Your task to perform on an android device: On the Citymapper app, search for the train from Amsterdam central station to Delft station.
Image 0: 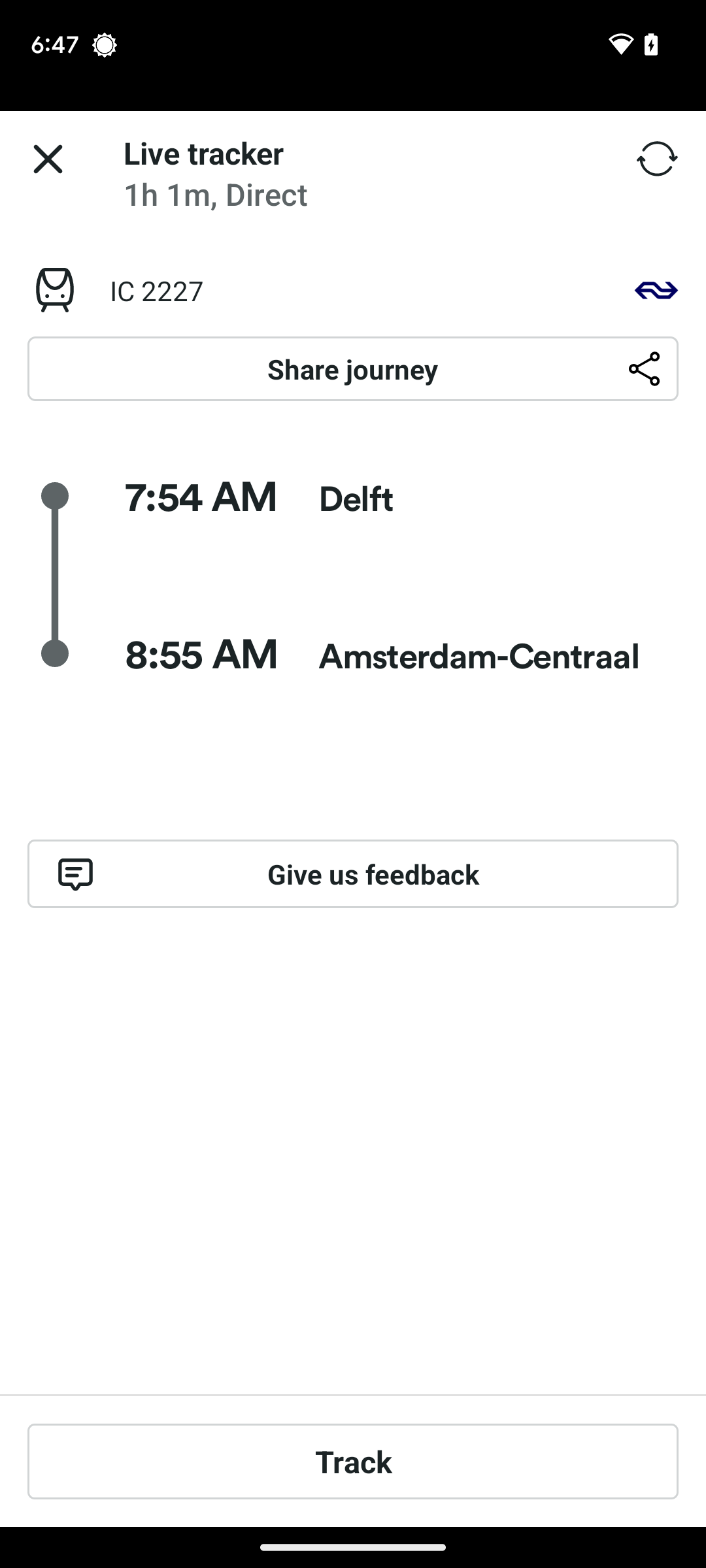
Open the Citymapper  app.
Step 0: open app "Citymapper"
Image 1: 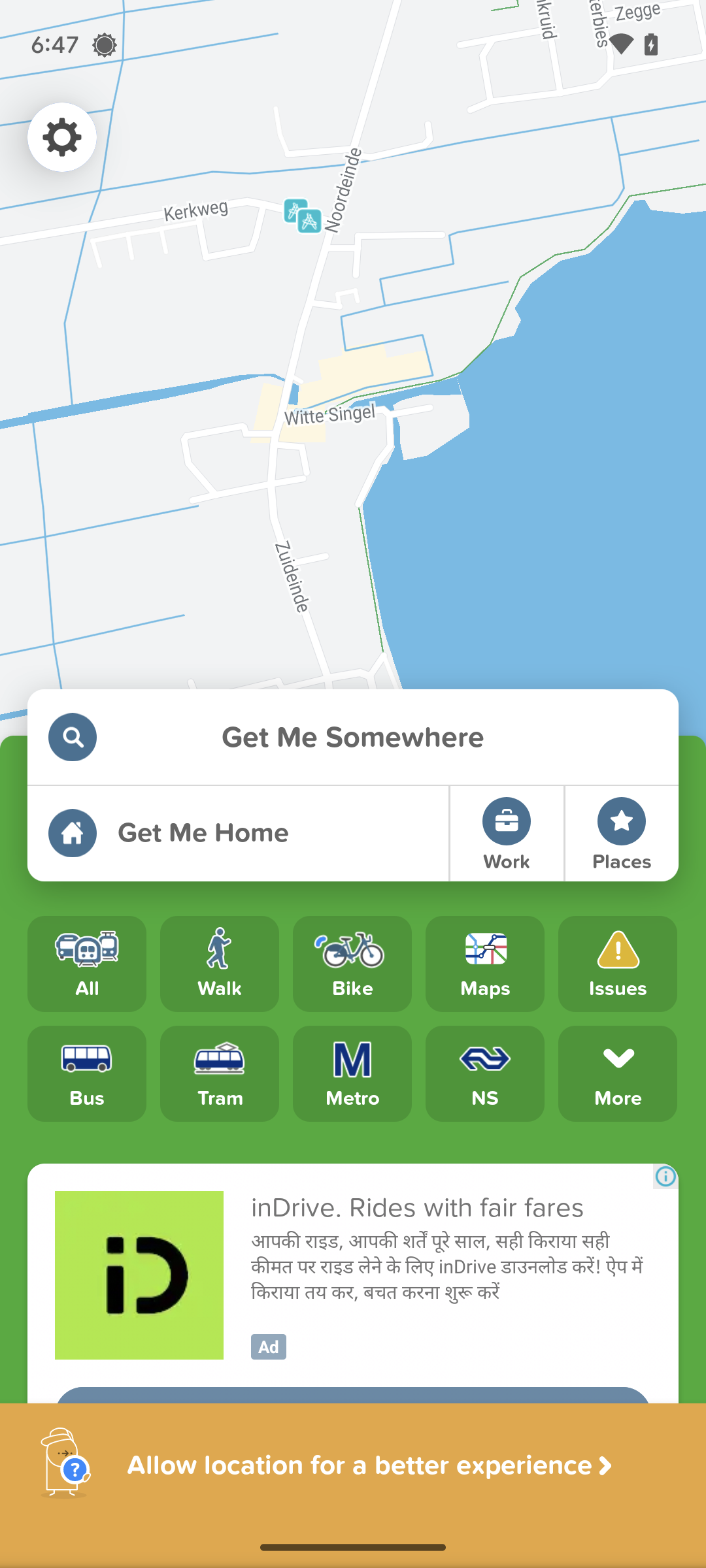
Click on the Get me somewhere search bar.
Step 1: click (352, 737)
Image 2: 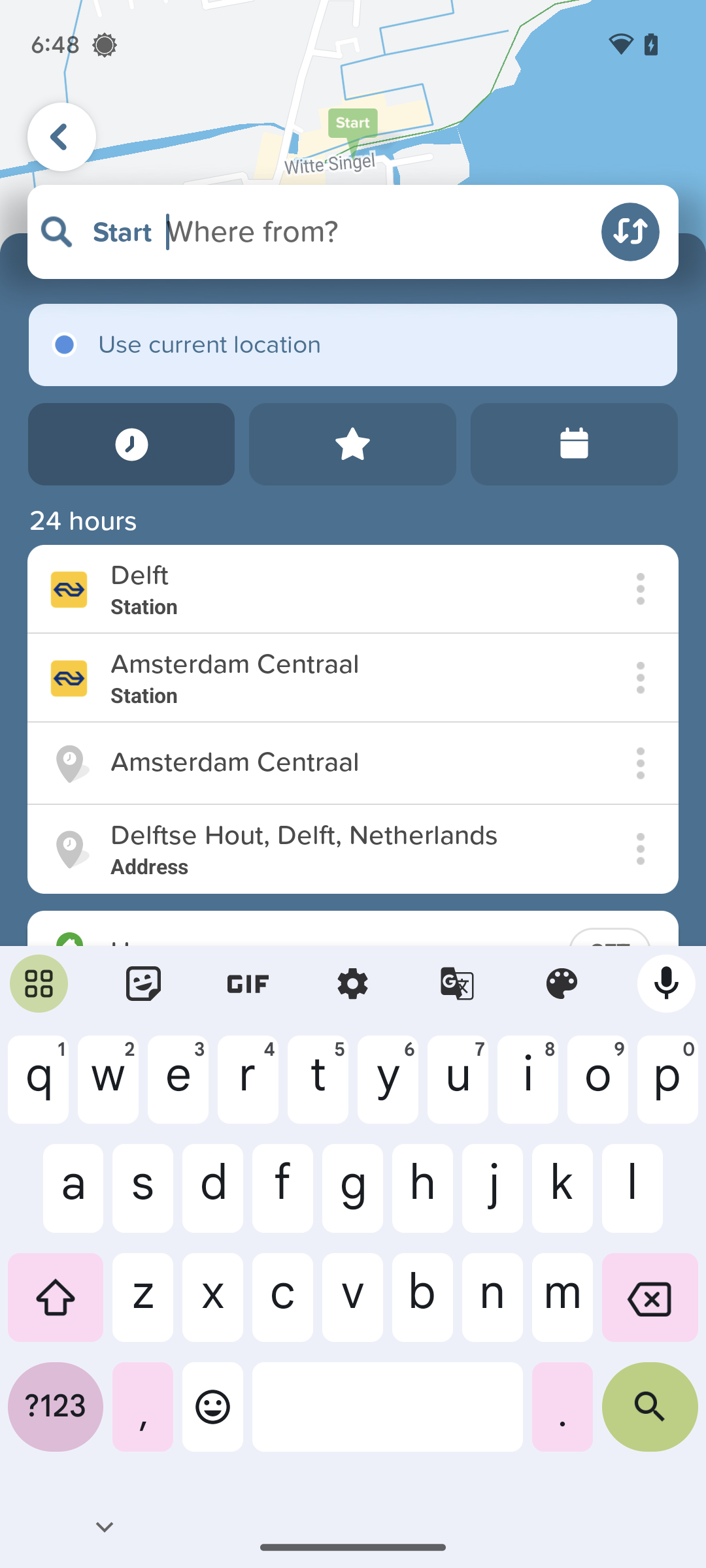
Type in Amsterdam central in where from tab.
Step 2: type "Amsterdam central"
Image 3: 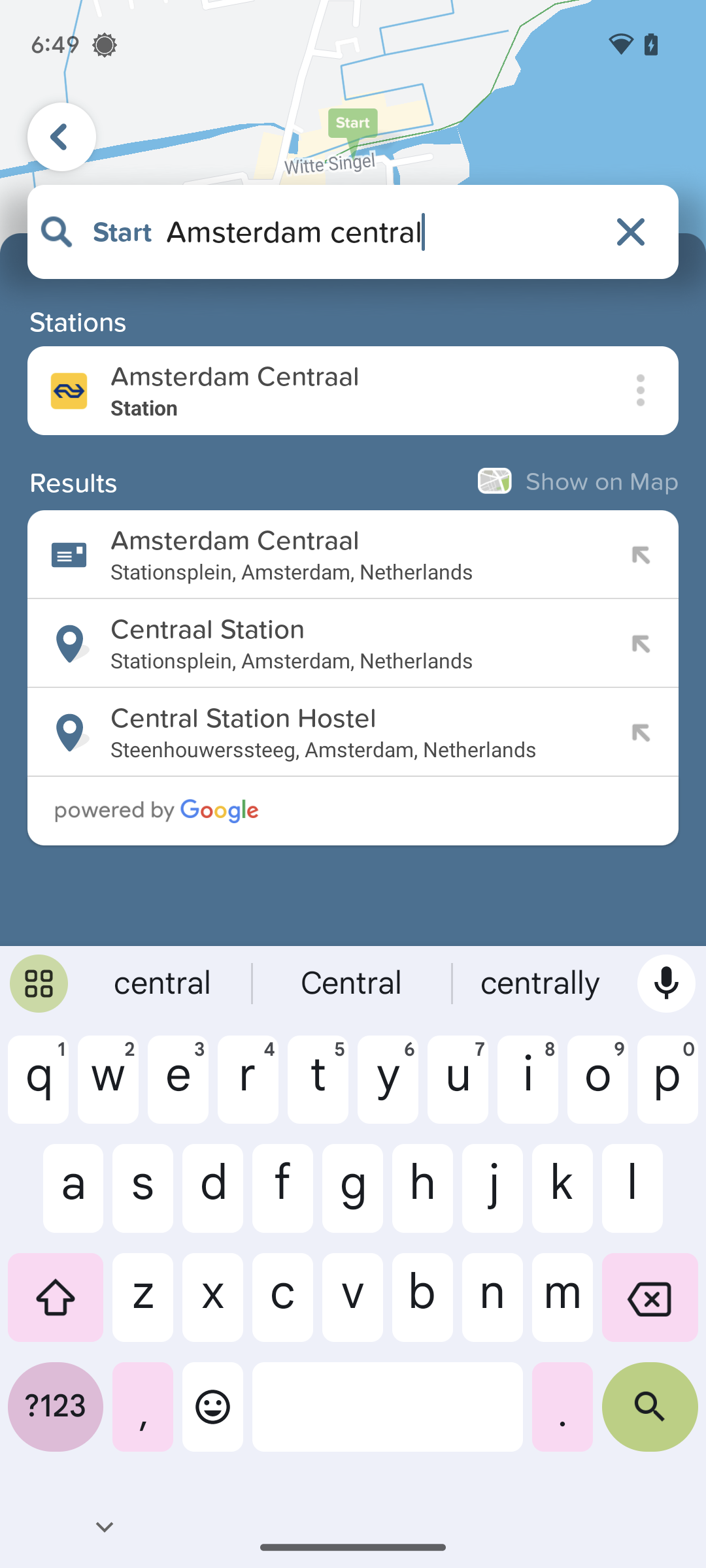
Click on the Amsterdam central station search result.
Step 3: click (343, 376)
Image 4: 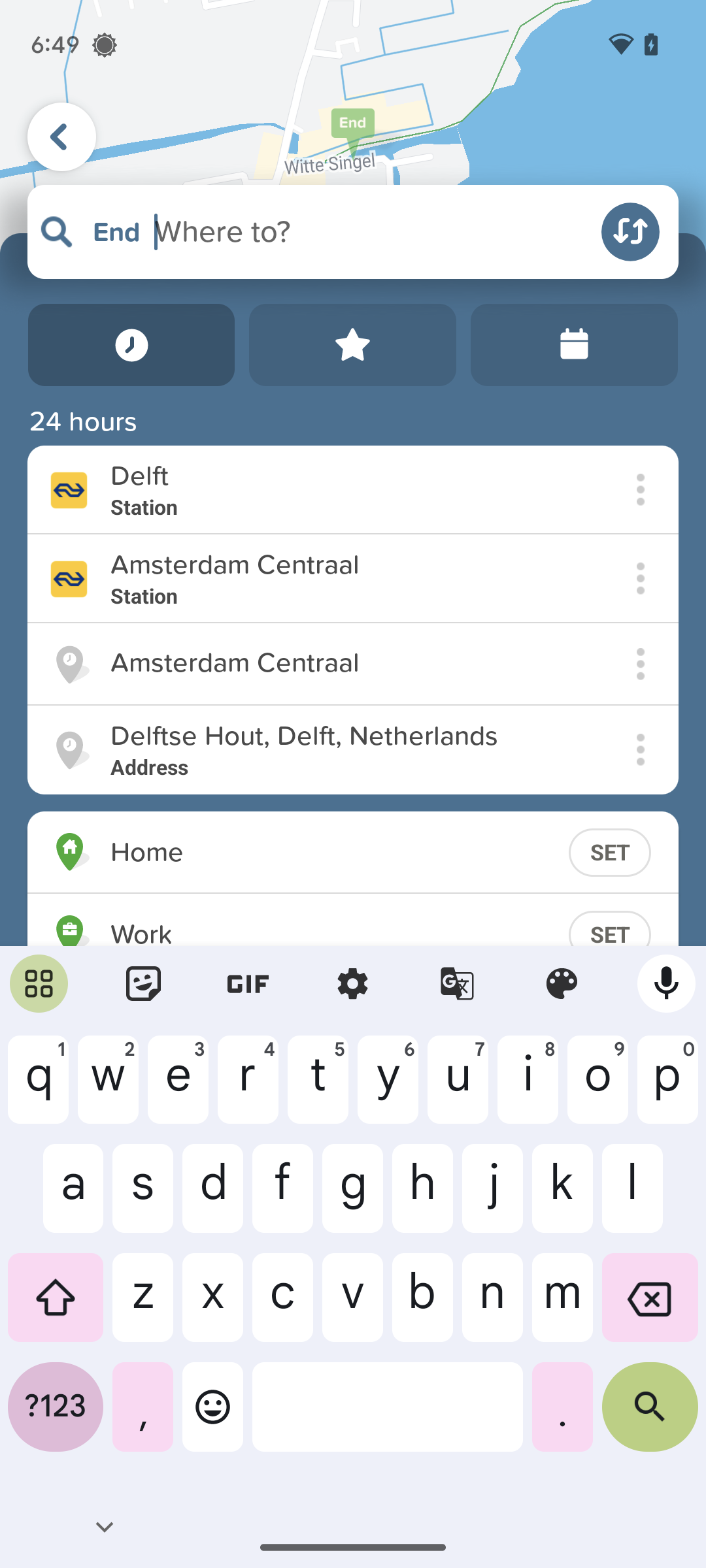
Type in Delft in the Where to tab.
Step 4: type "Delft"
Image 5: 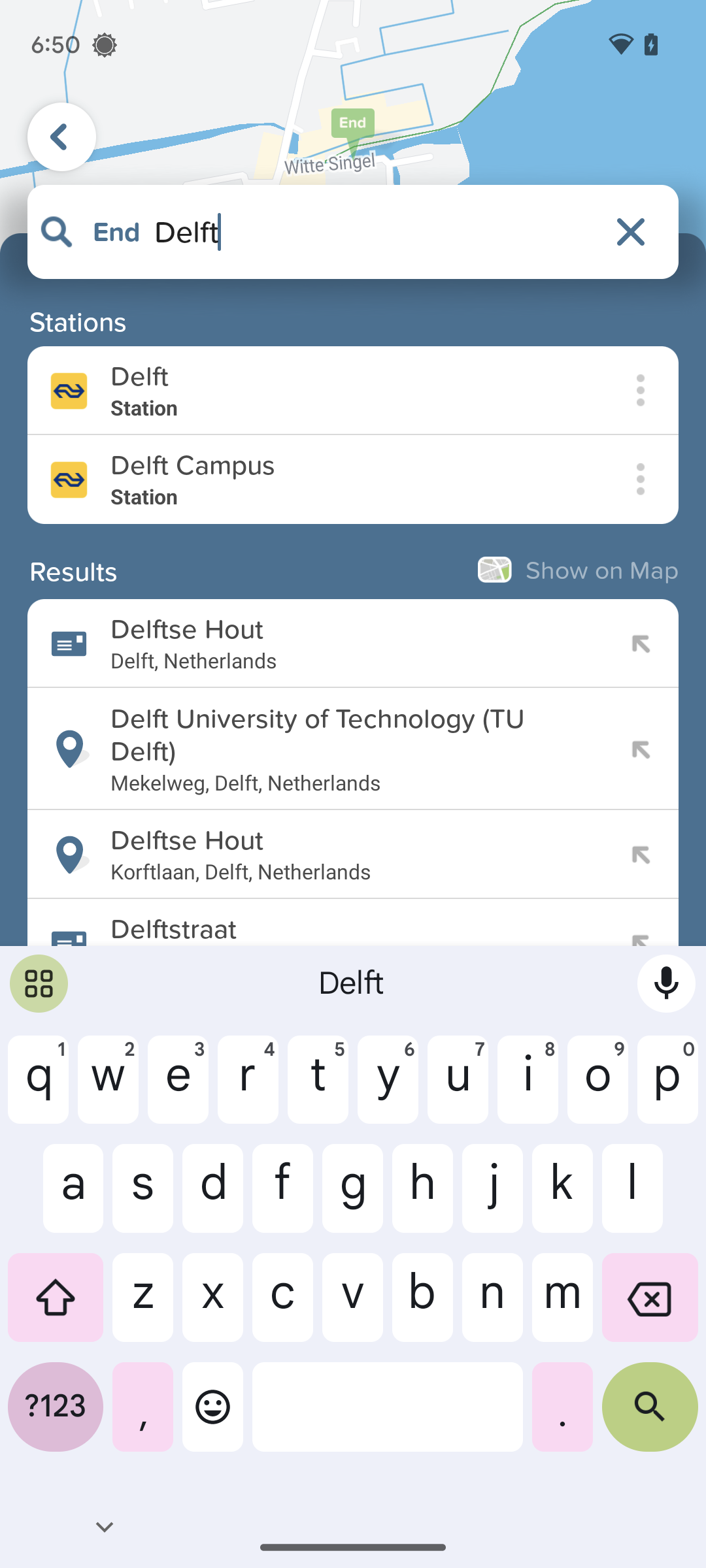
Click on the Delft station search result.
Step 5: click (343, 407)
Image 6: 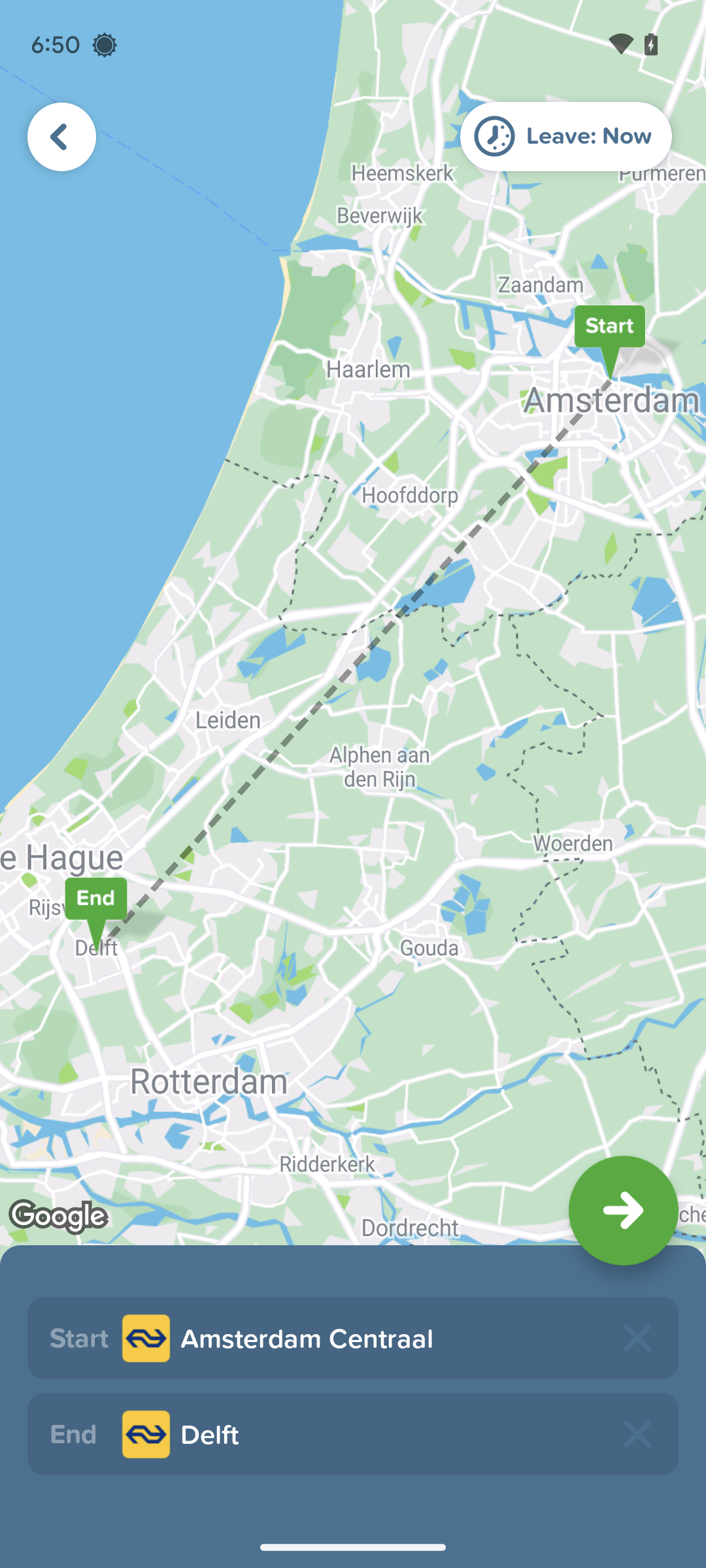
Click on the arrow icon at the bottom of the screen.
Step 6: click (353, 725)
Image 7: 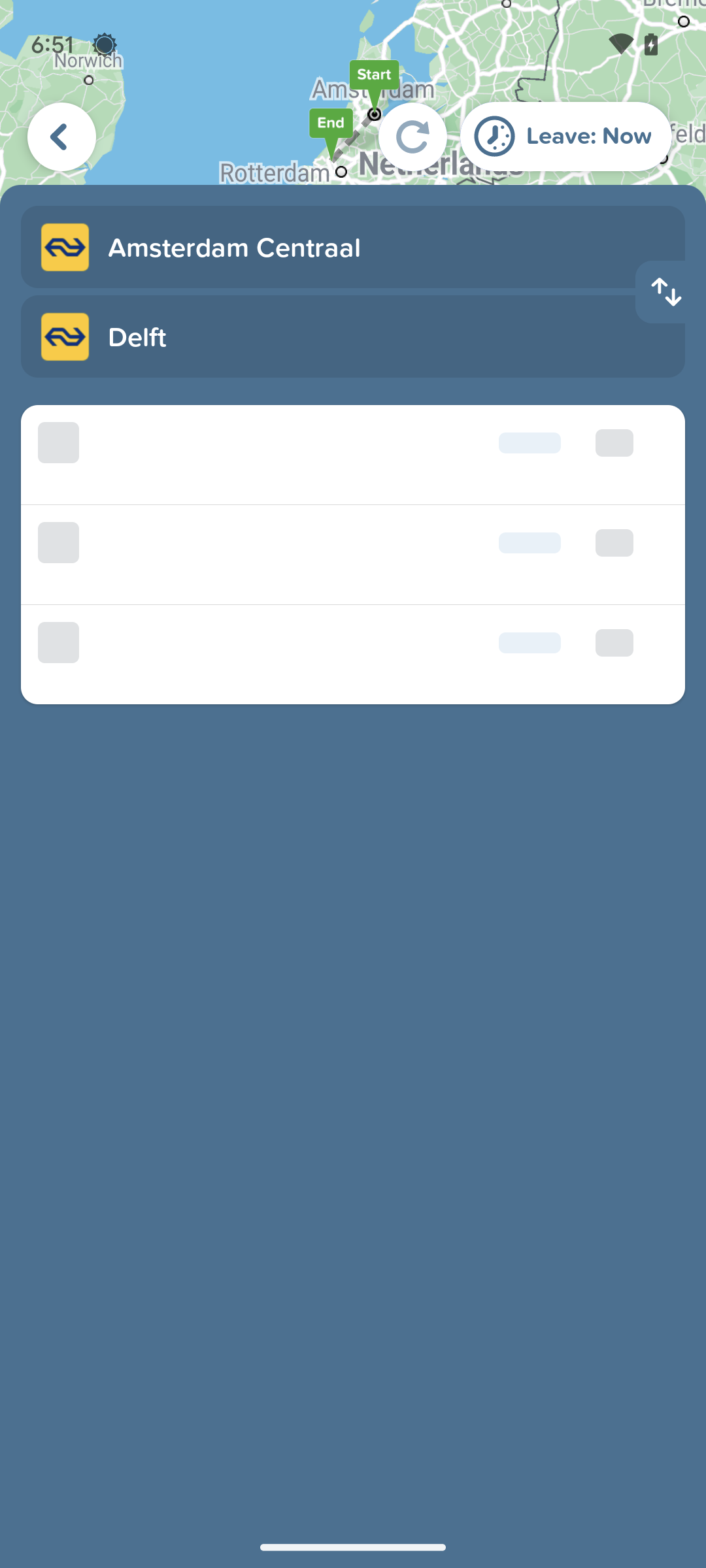
Click on the arrow icon at the bottom of the screen.
Step 7: wait
Image 8: 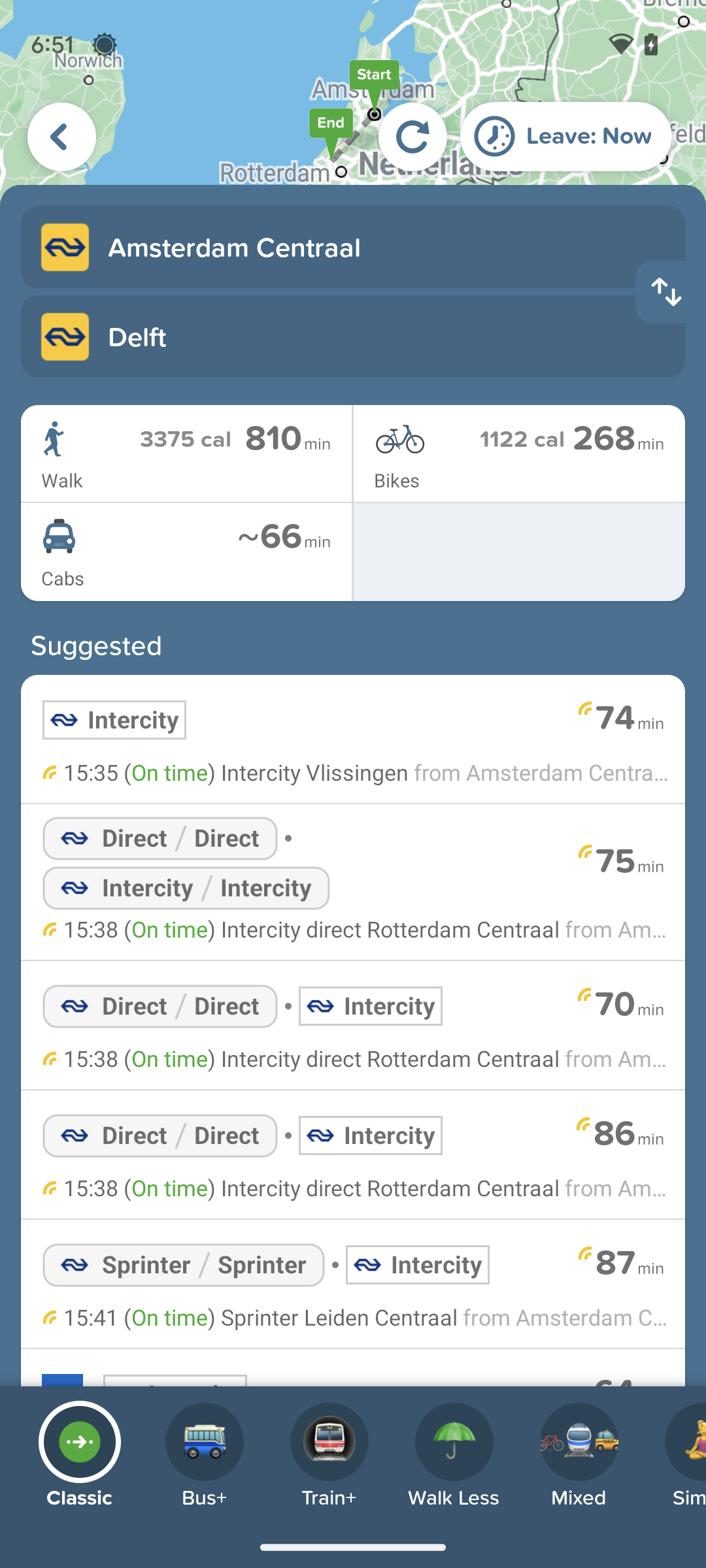
At the bottom of the screen click on the Train icon.
Step 8: click (356, 1446)
Image 9: 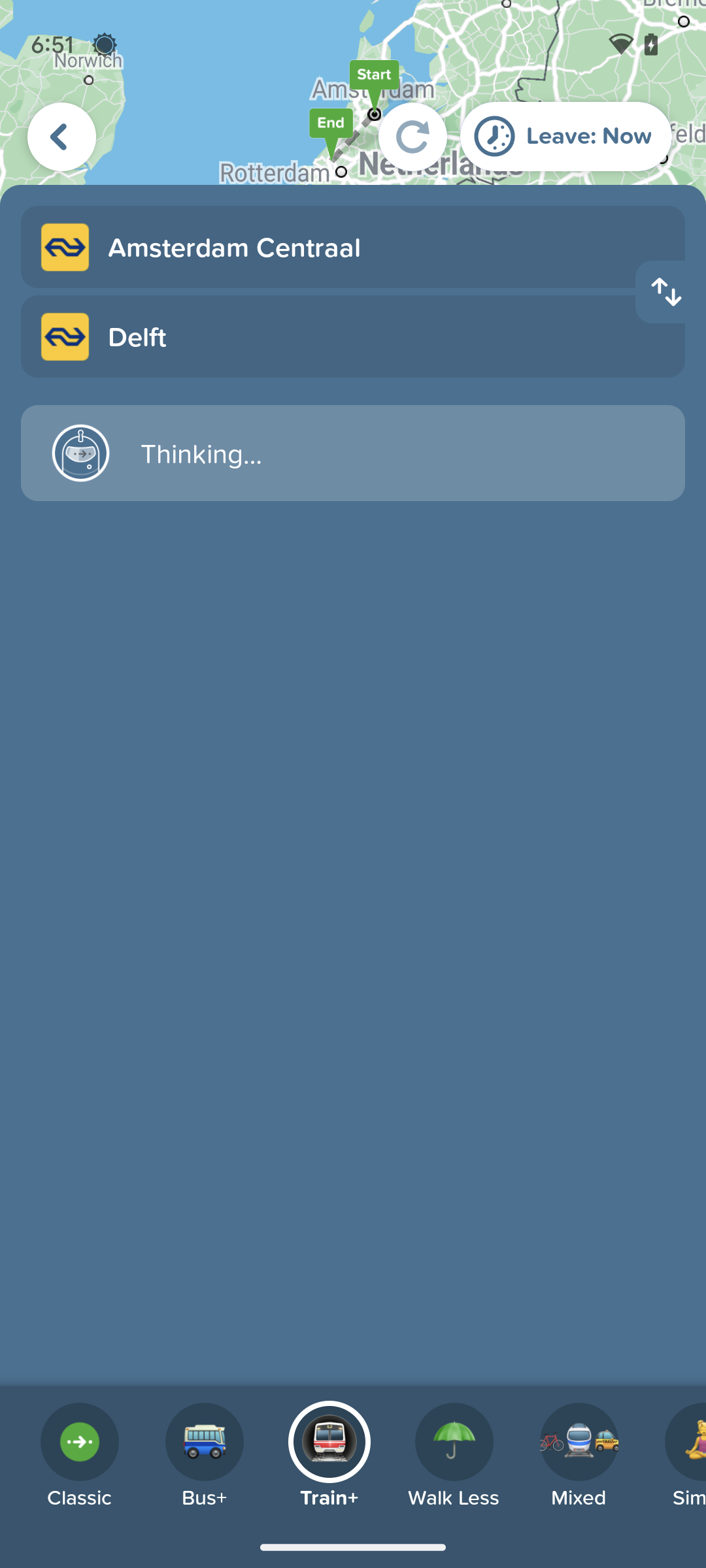
At the bottom of the screen click on the Train icon.
Step 9: wait